Your task to perform on an android device: I want to open the Trump: The Art of the Deal book so I can look at the preview of the book on the Play Books app
Image 0: 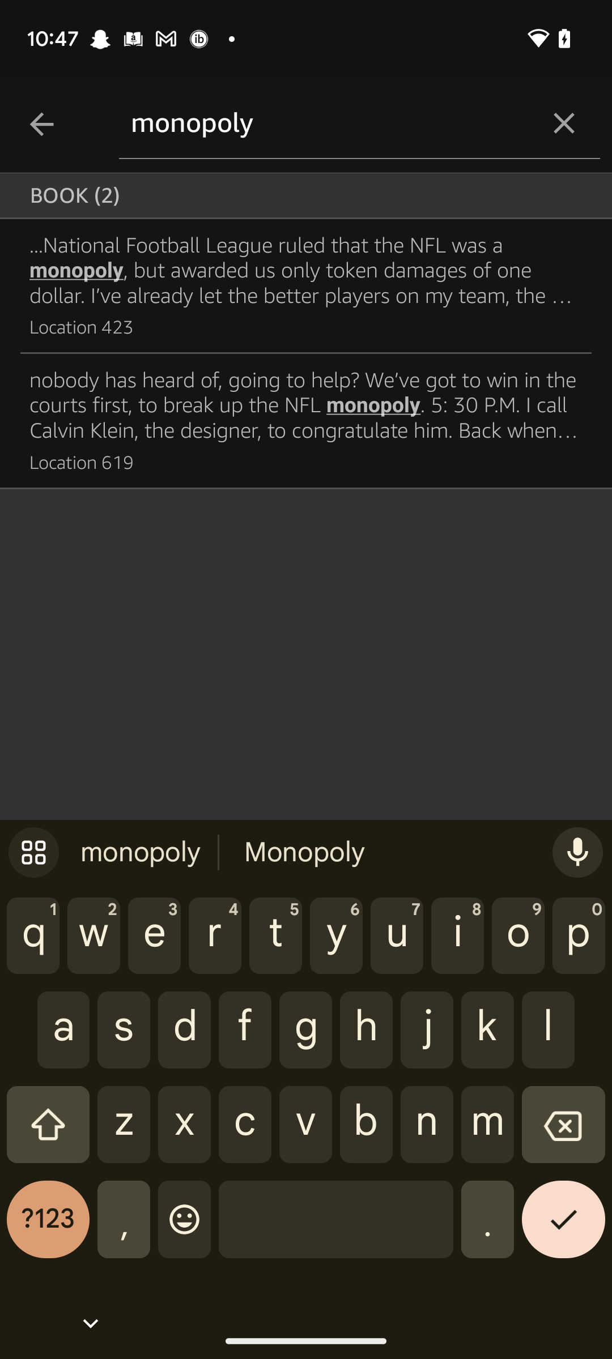
Open the Play Books app
Step 0: open app "Google Play Books"